Your task to perform on an android device: I am looking for formal pants for myself. Search for 40 size formal pants for me in the Flipkart app.
Image 0: 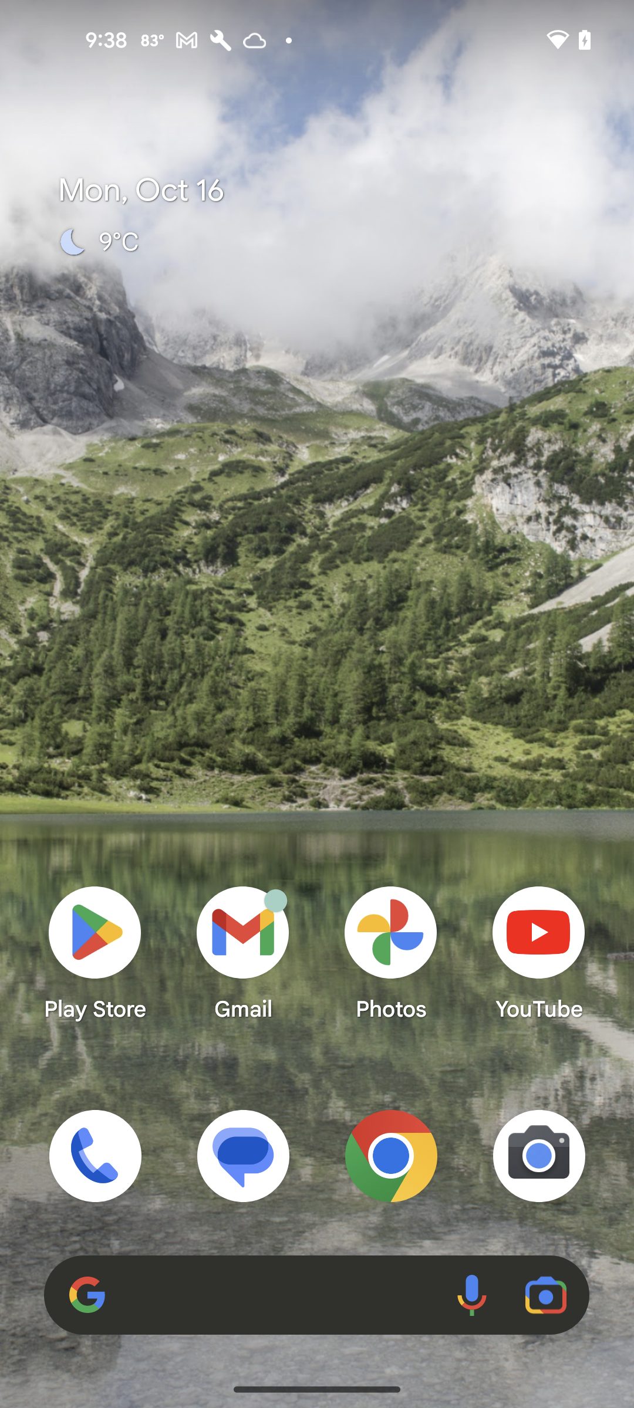
Open the Flipkart app
Step 0: open app "Flipkart"
Image 1: 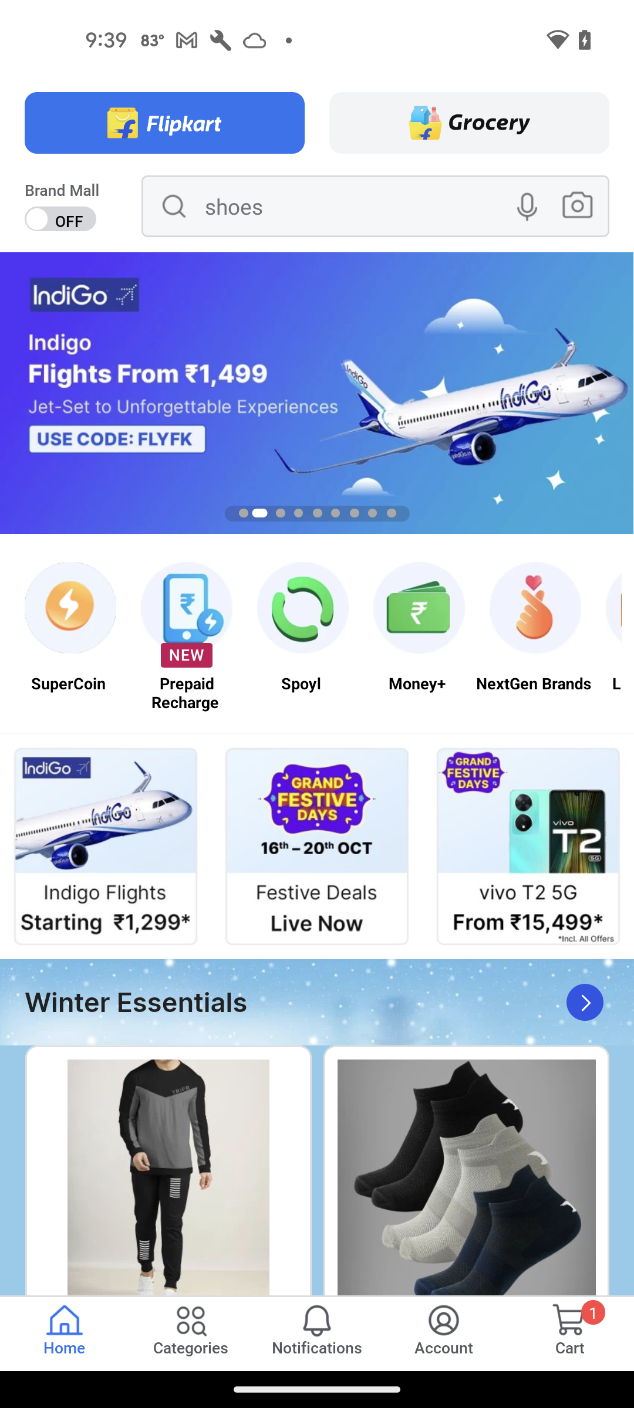
Click on the search bar at the top of the screen
Step 1: click (356, 216)
Image 2: 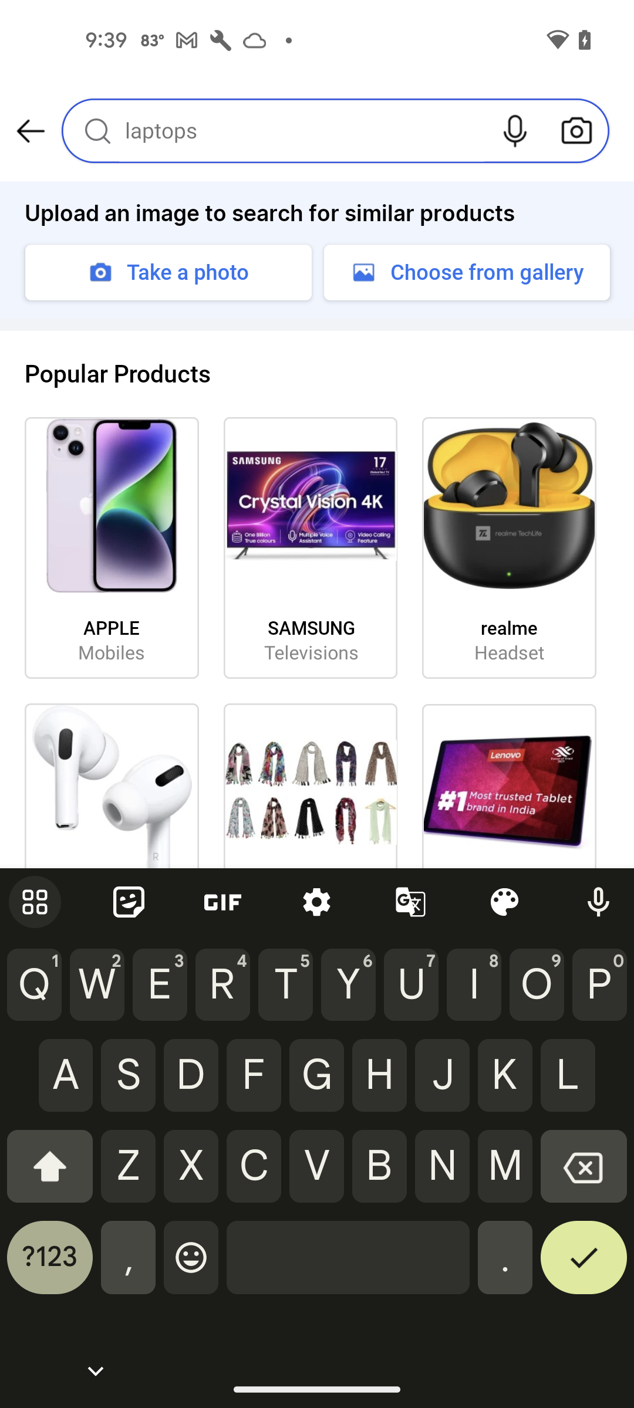
Type 40 size formal pants
Step 2: type "40 size formal pants"
Image 3: 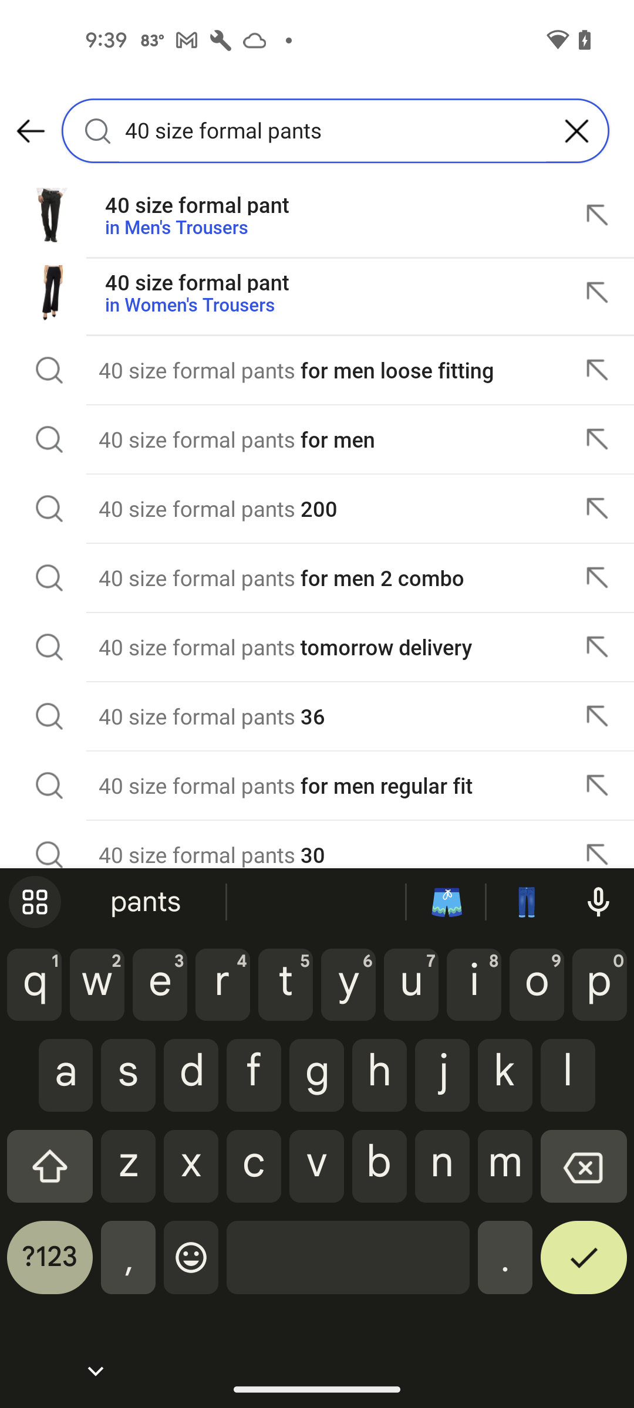
Click on the suggested search result
Step 3: click (197, 204)